Your task to perform on an android device: Search for the dark blue yoga pants in the Nike app.
Image 0: 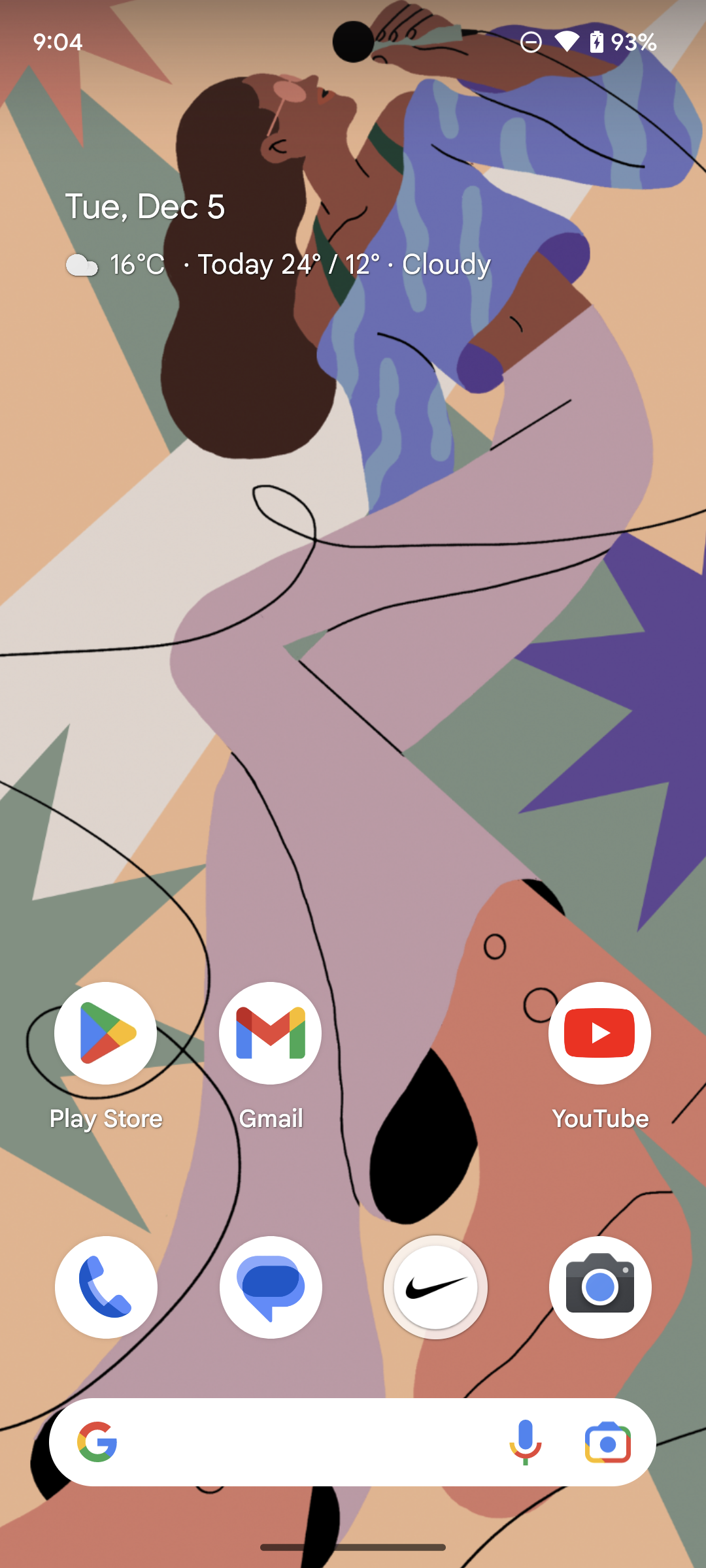
Open Nike app.
Step 0: open app "Nike"
Image 1: 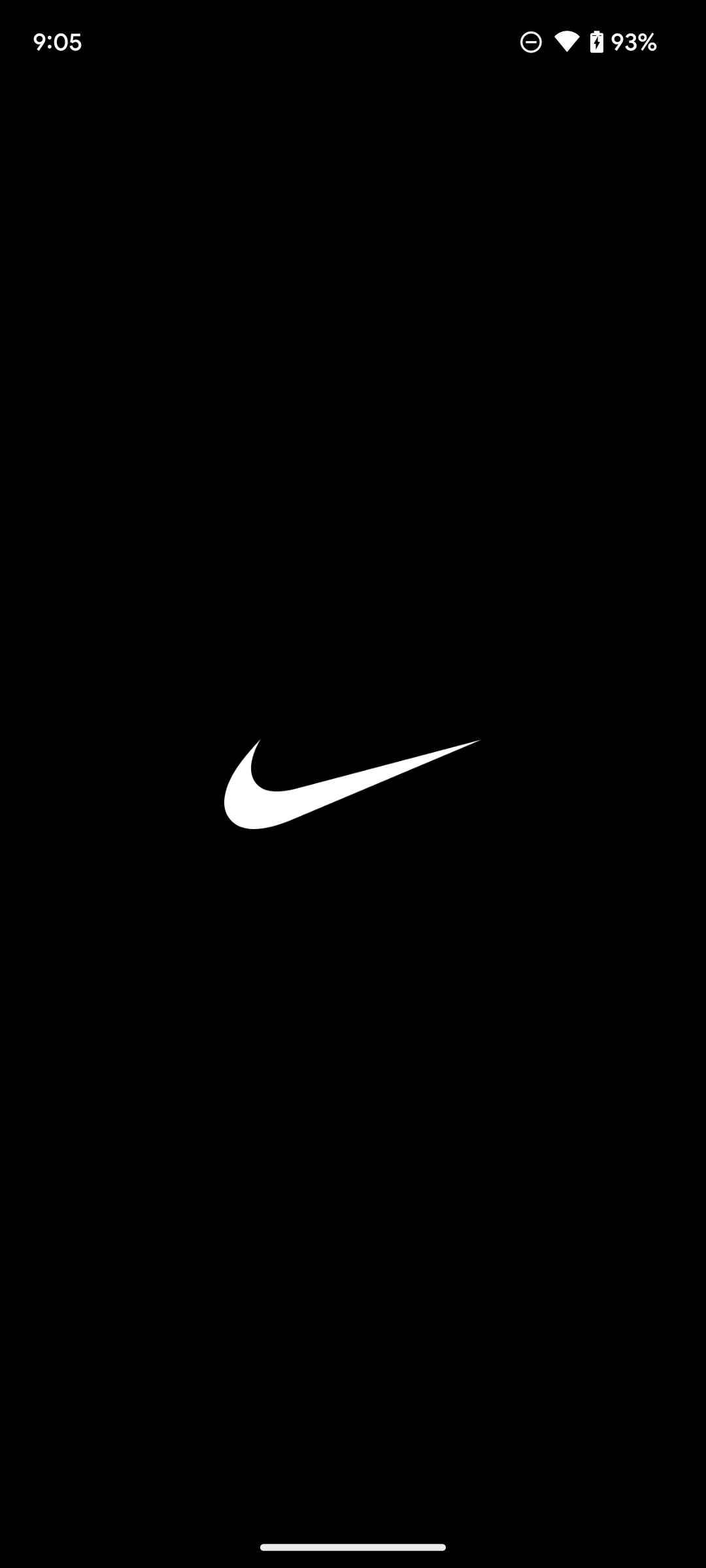
Open Nike app.
Step 1: wait
Image 2: 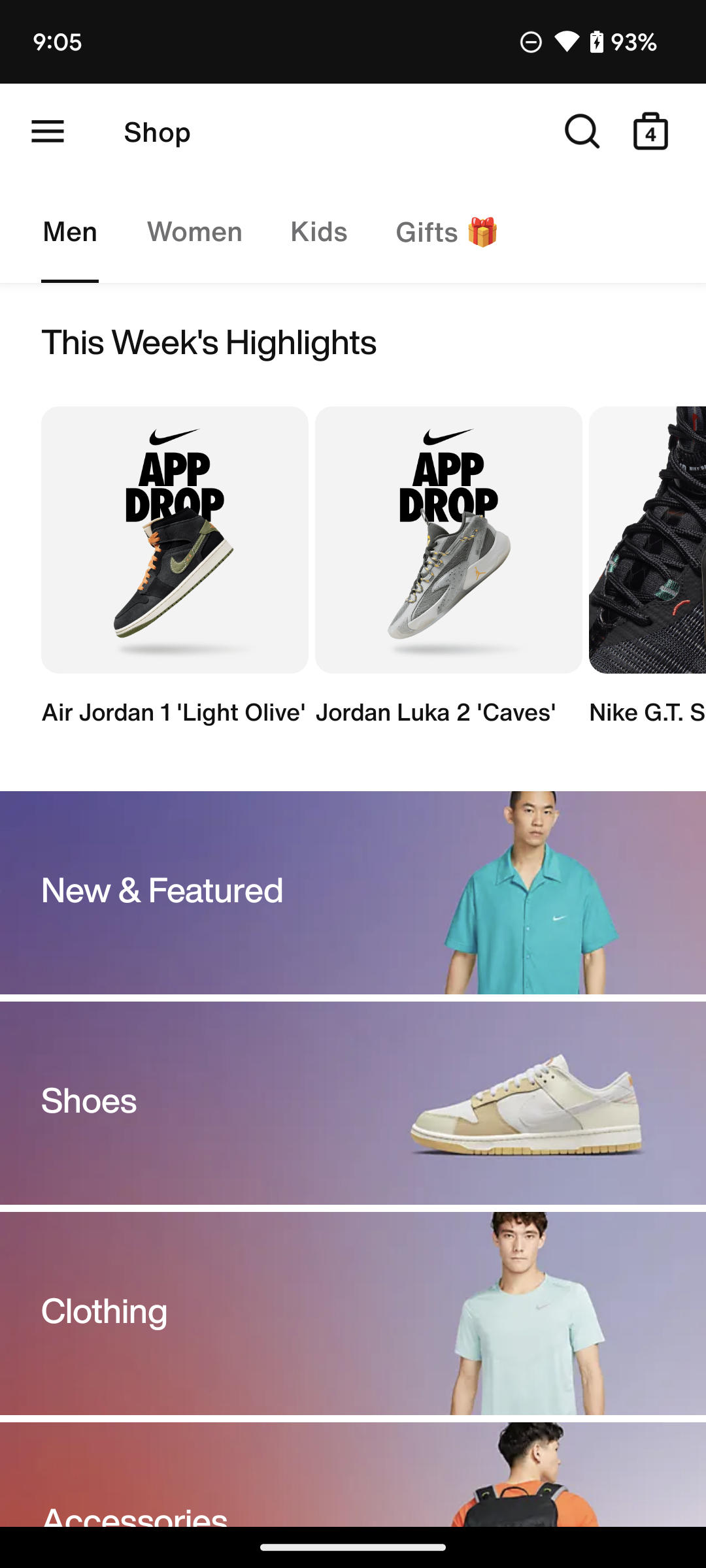
Click on the search bar on the top of the screen.
Step 2: click (582, 131)
Image 3: 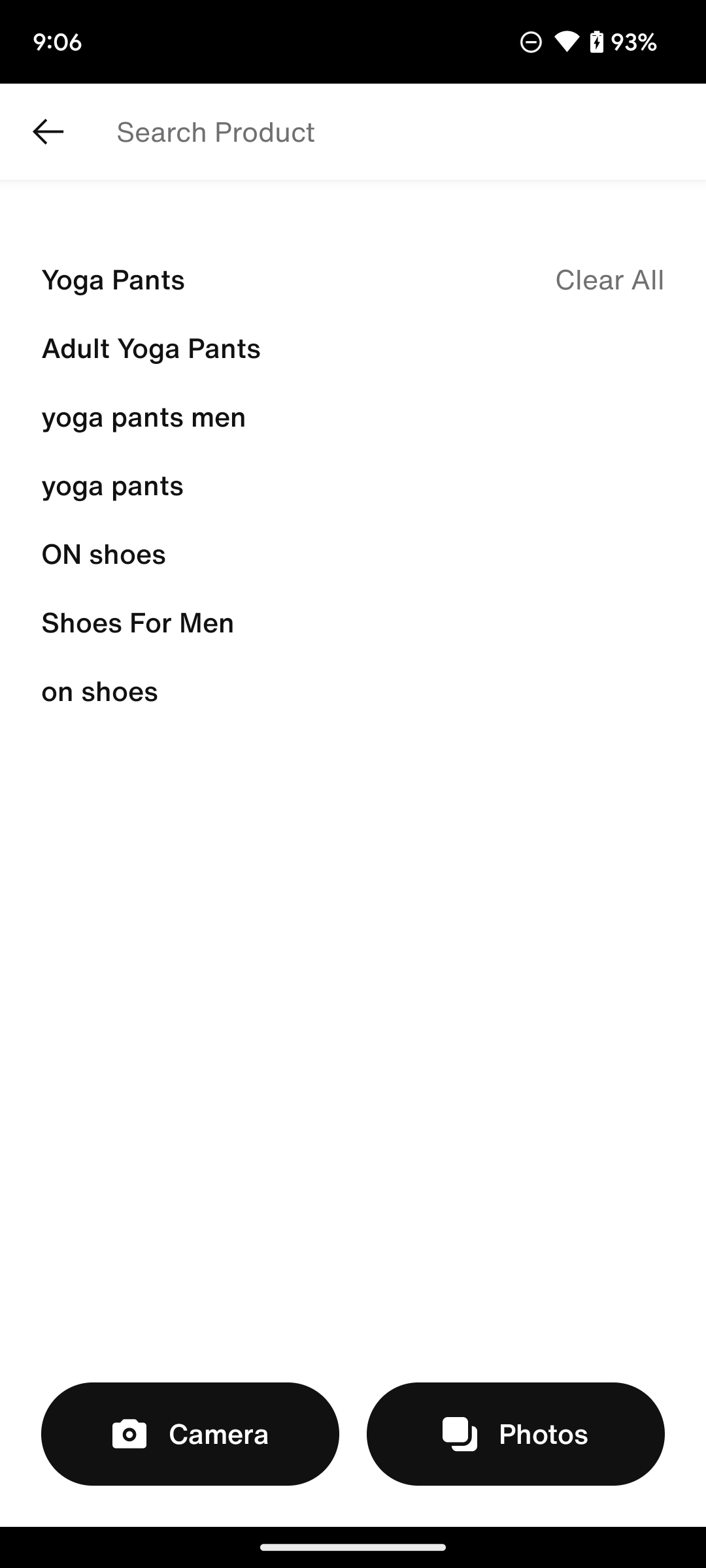
Click on the Yoga pants option on the screen.
Step 3: click (298, 279)